Your task to perform on an android device: i want to delete an audio file named "Happy" it has some voice issue that i recorded using voice recorder app
Image 0: 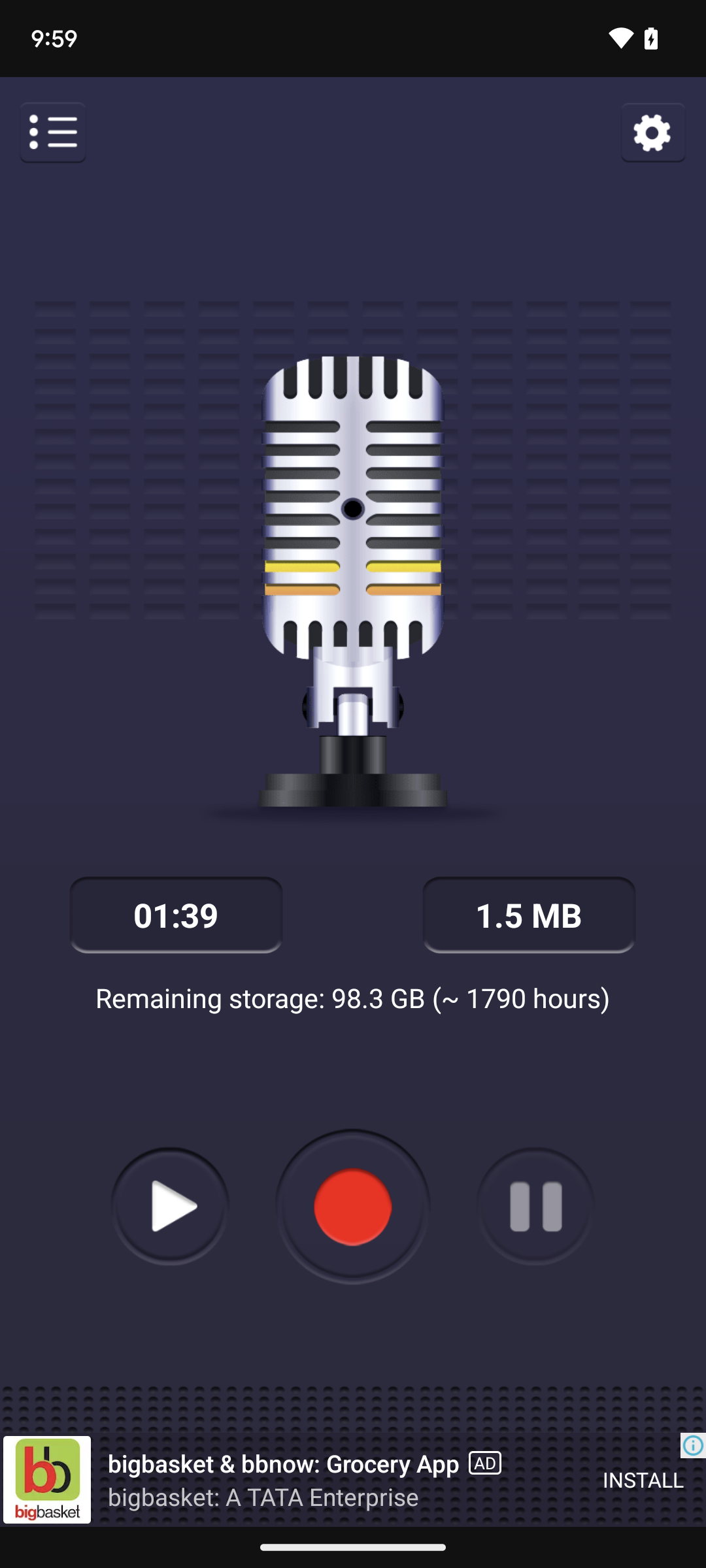
click on the burger icon ( horizontal three lines menu) at the upper left side of the screen 
Step 0: click (55, 154)
Image 1: 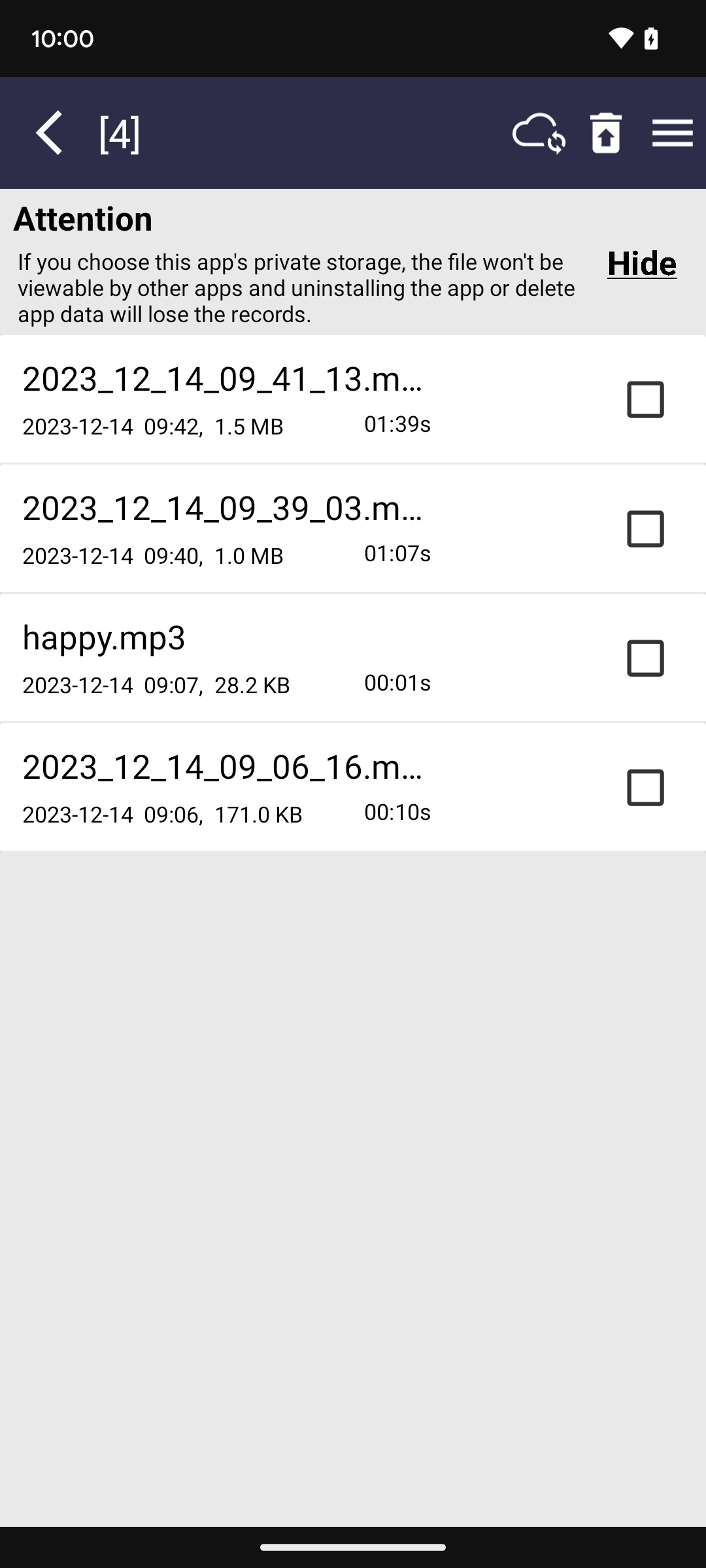
to delete an audio click the square icon of the third option on the screen
Step 1: click (648, 655)
Image 2: 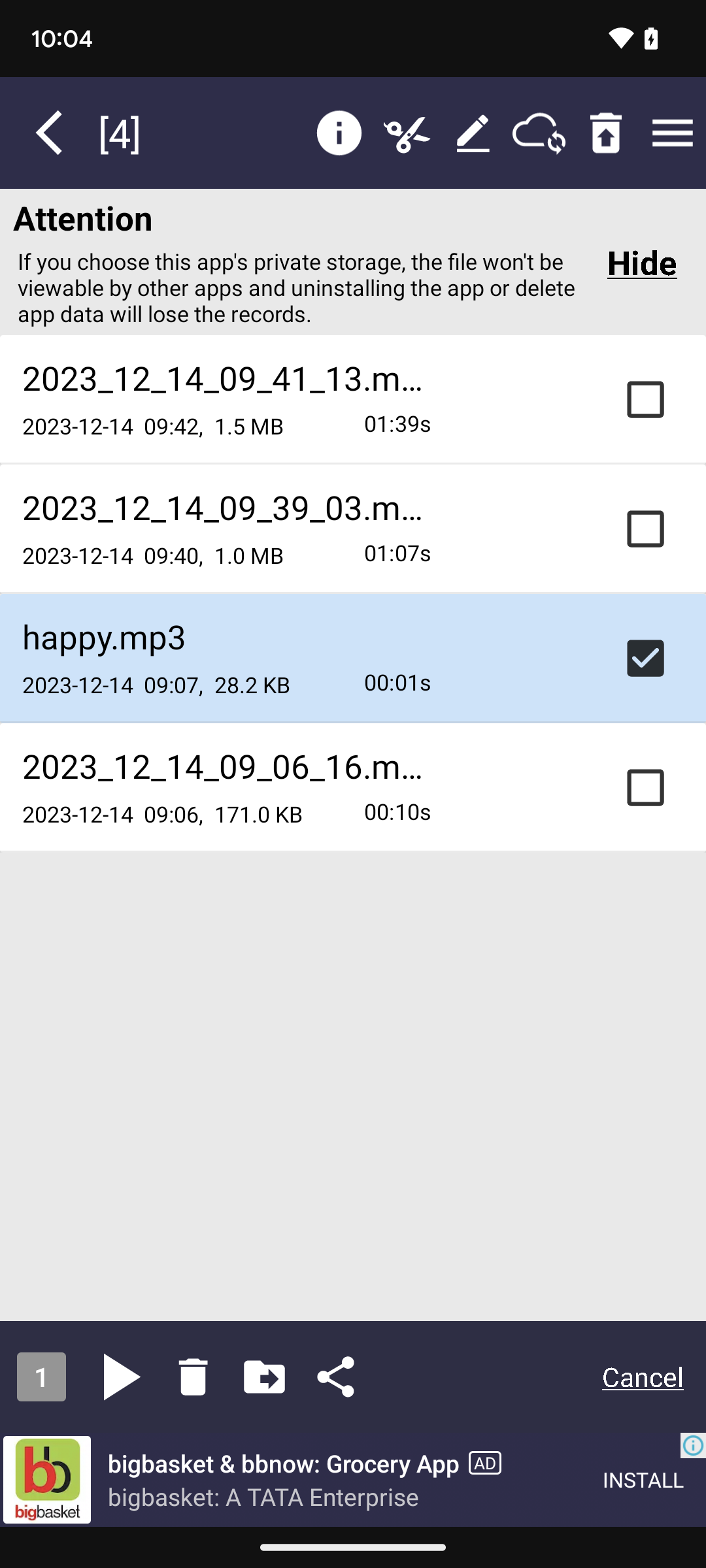
select delete button at the lower bottom of the screen 
Step 2: click (188, 1371)
Image 3: 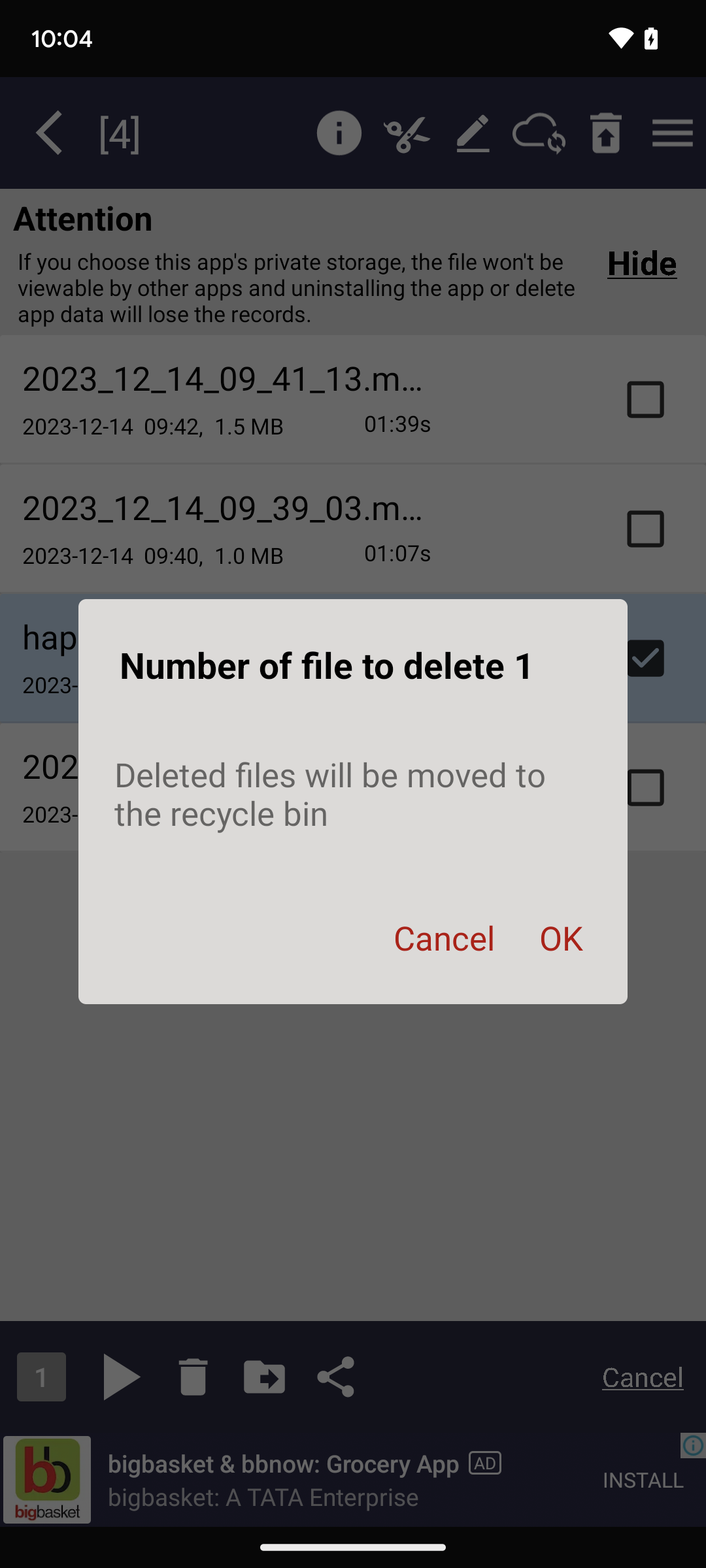
click ok button from the pop up window  at the center of  the screen 
Step 3: click (561, 938)